Your task to perform on an android device: In the Simple Habit app, I should track my progress if I want to keep myself motivated to meditate.
Image 0: 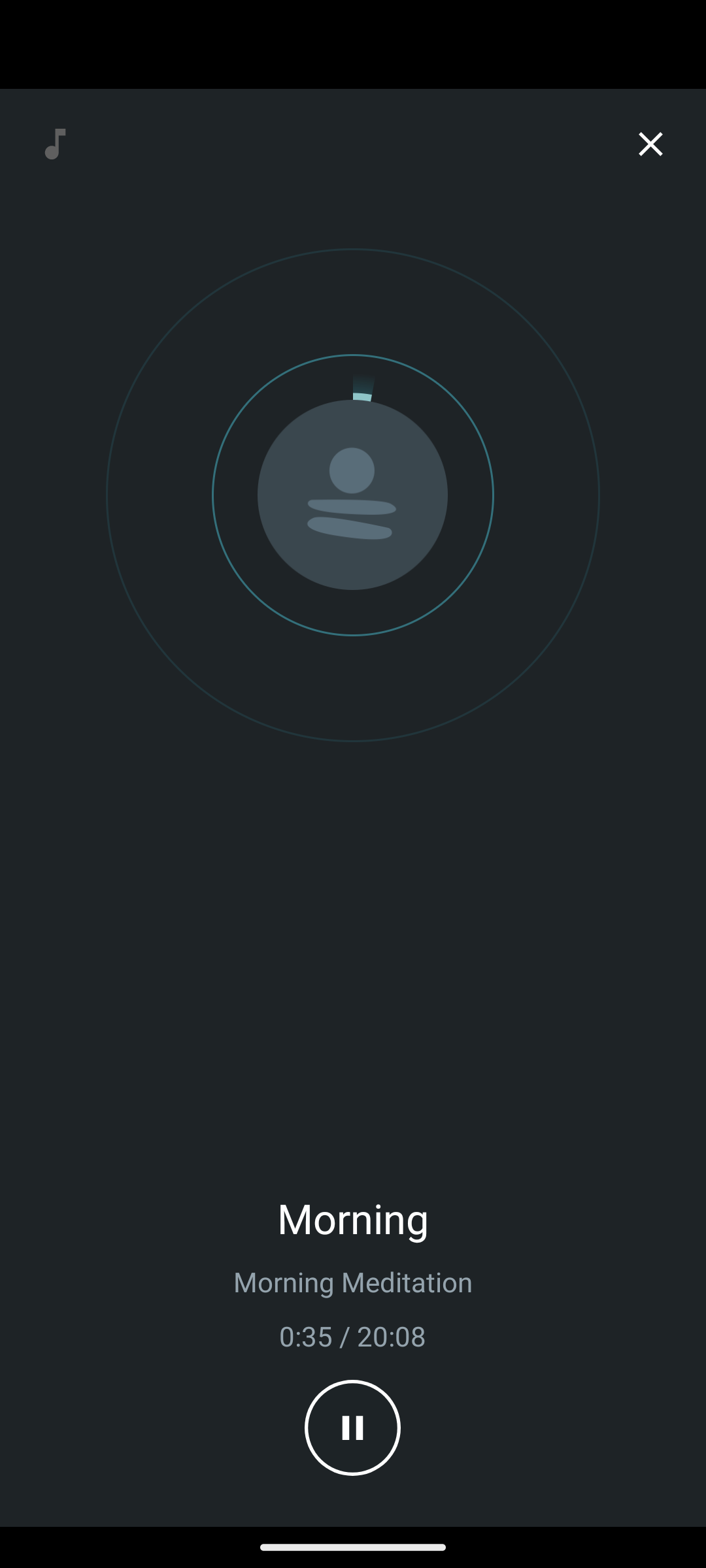
Click on the close icon
Step 0: click (650, 144)
Image 1: 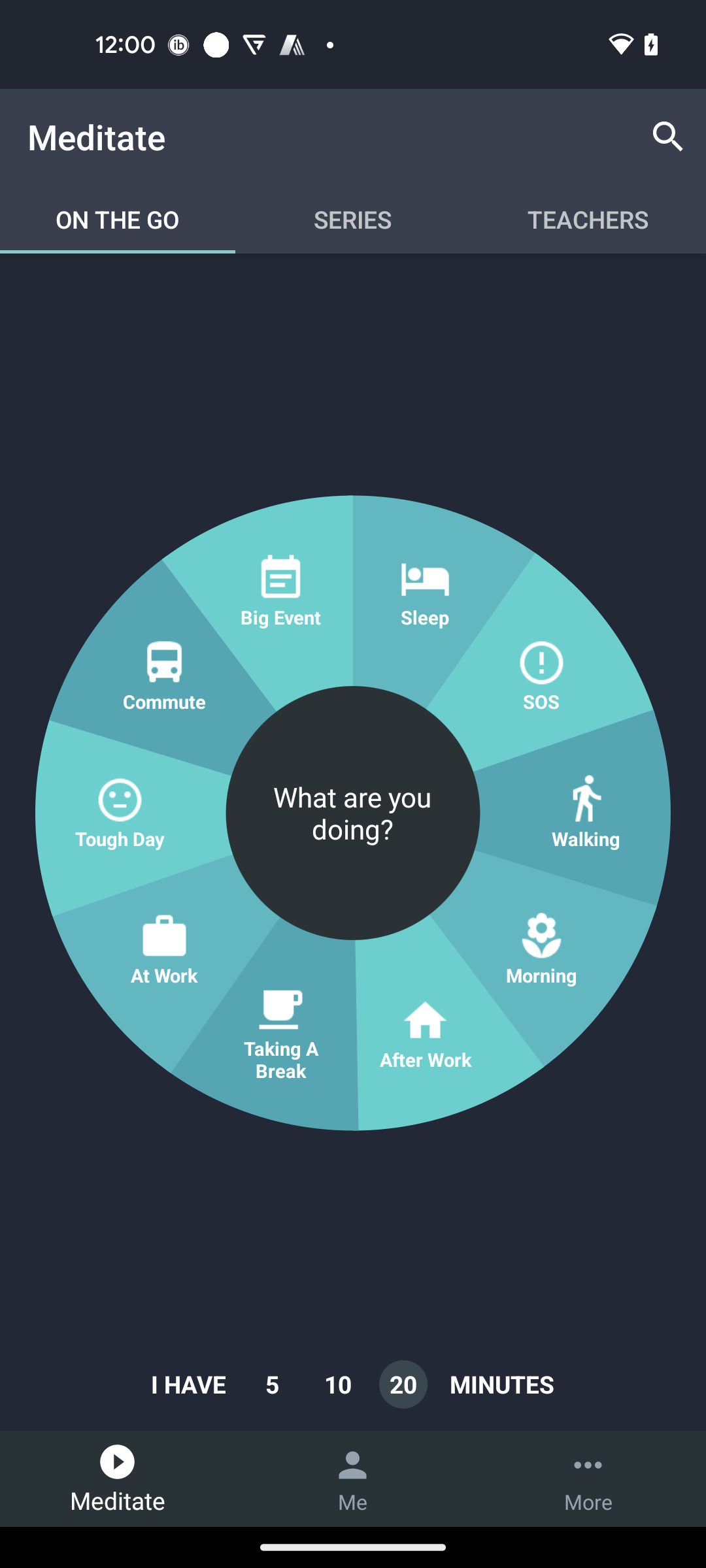
Go to the Me tab
Step 1: click (353, 1478)